Your task to perform on an android device: Open Industybuying App, Go to all categories and View all the products in the Electrical Item and open Co-Axial Cables
Image 0: 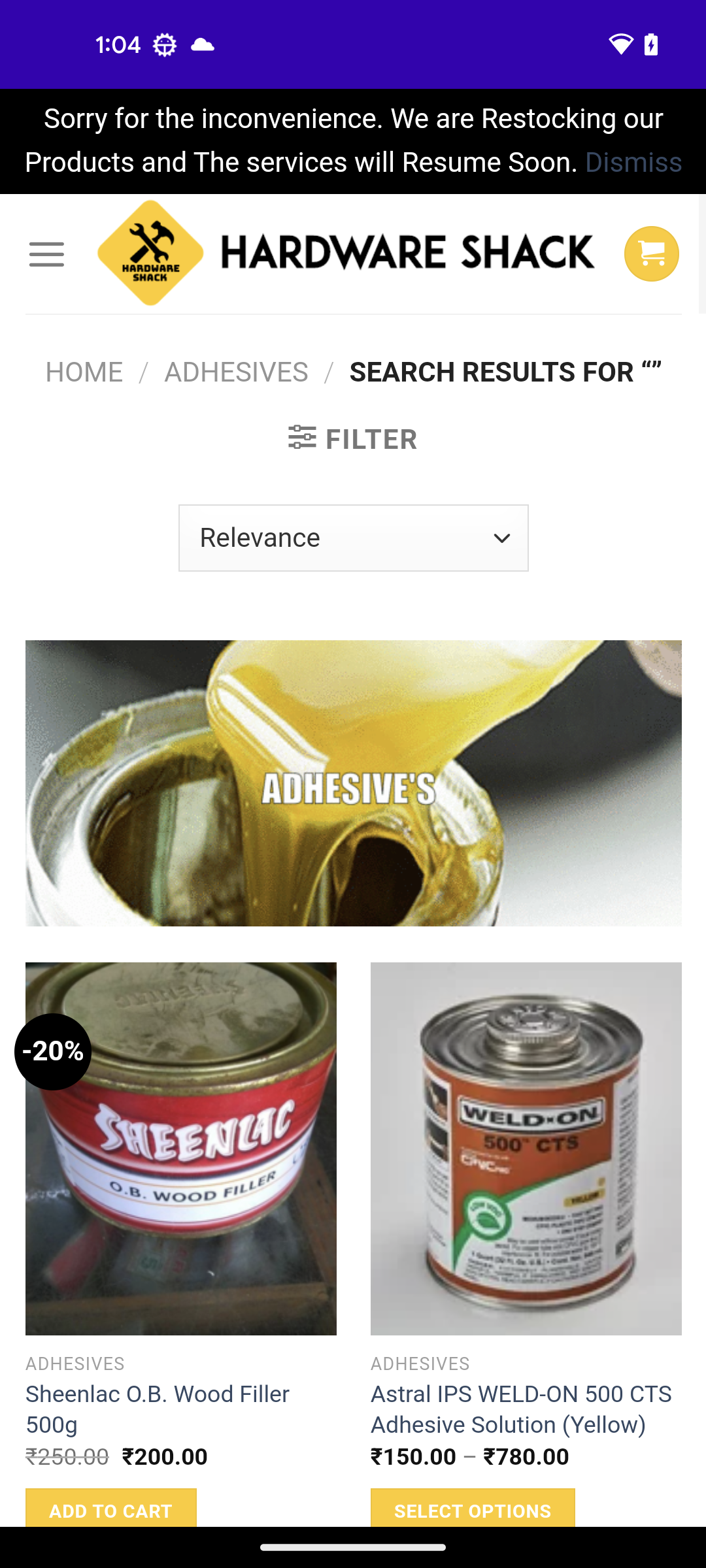
Open Industybuying App
Step 0: open app "Industrybuying"
Image 1: 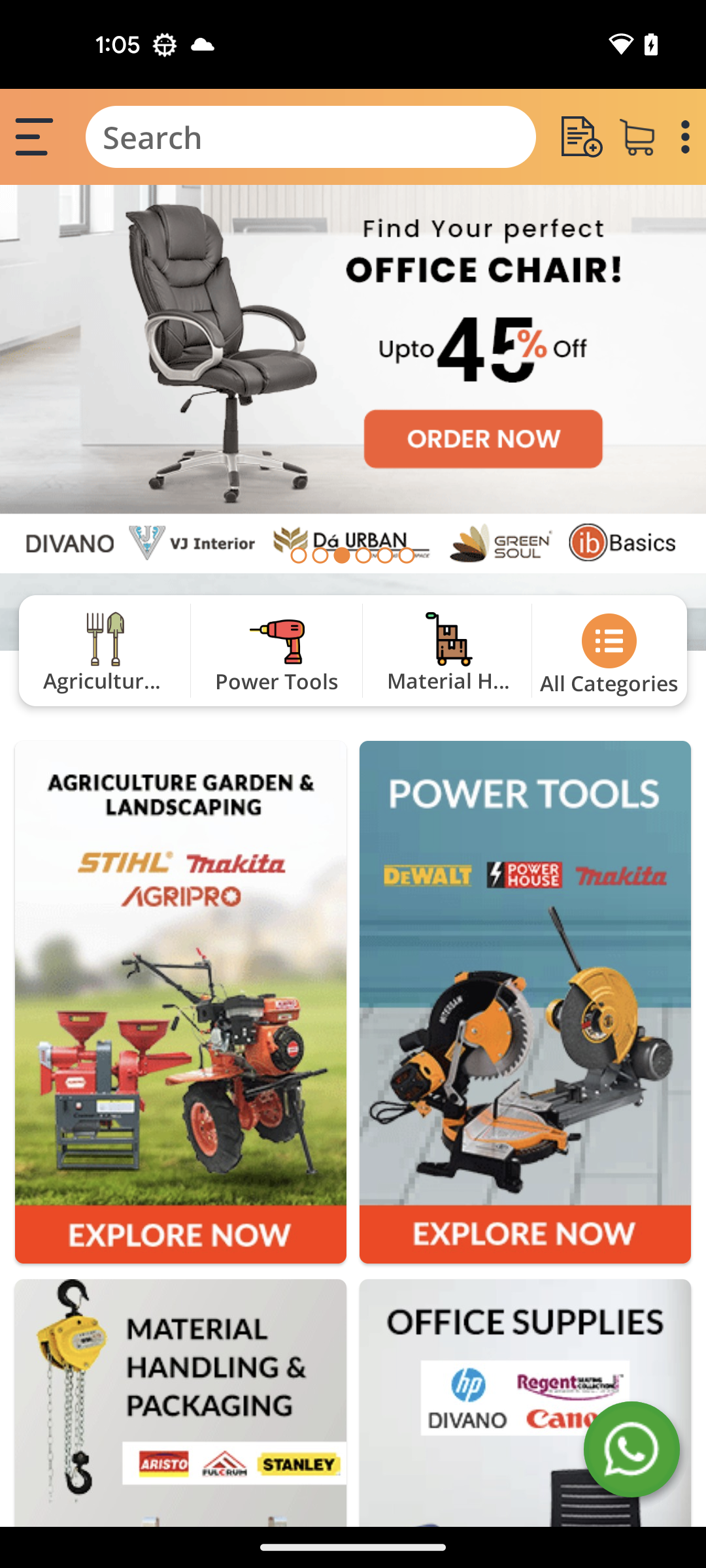
Click on the menu icon at the top left of the screen
Step 1: click (33, 136)
Image 2: 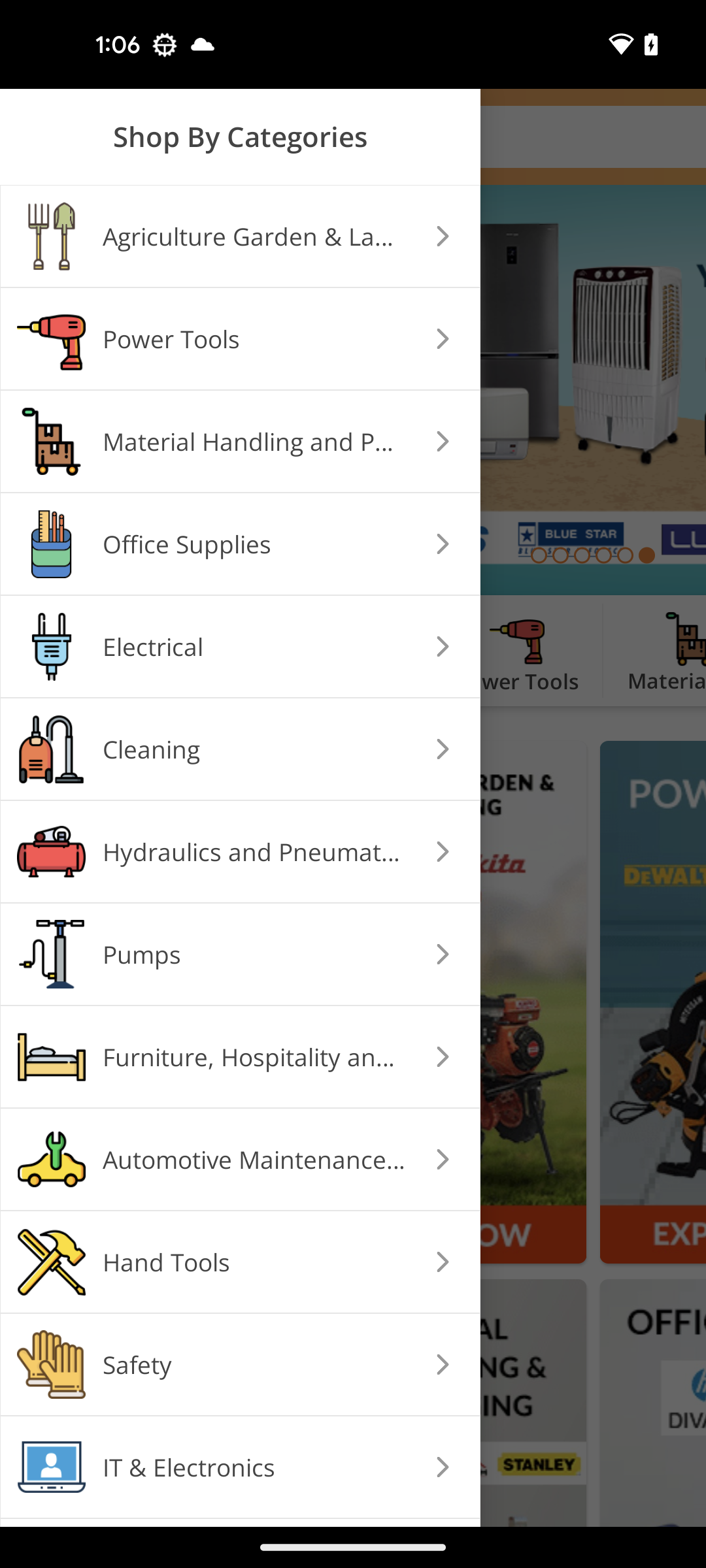
Click on the Electical section
Step 2: click (254, 646)
Image 3: 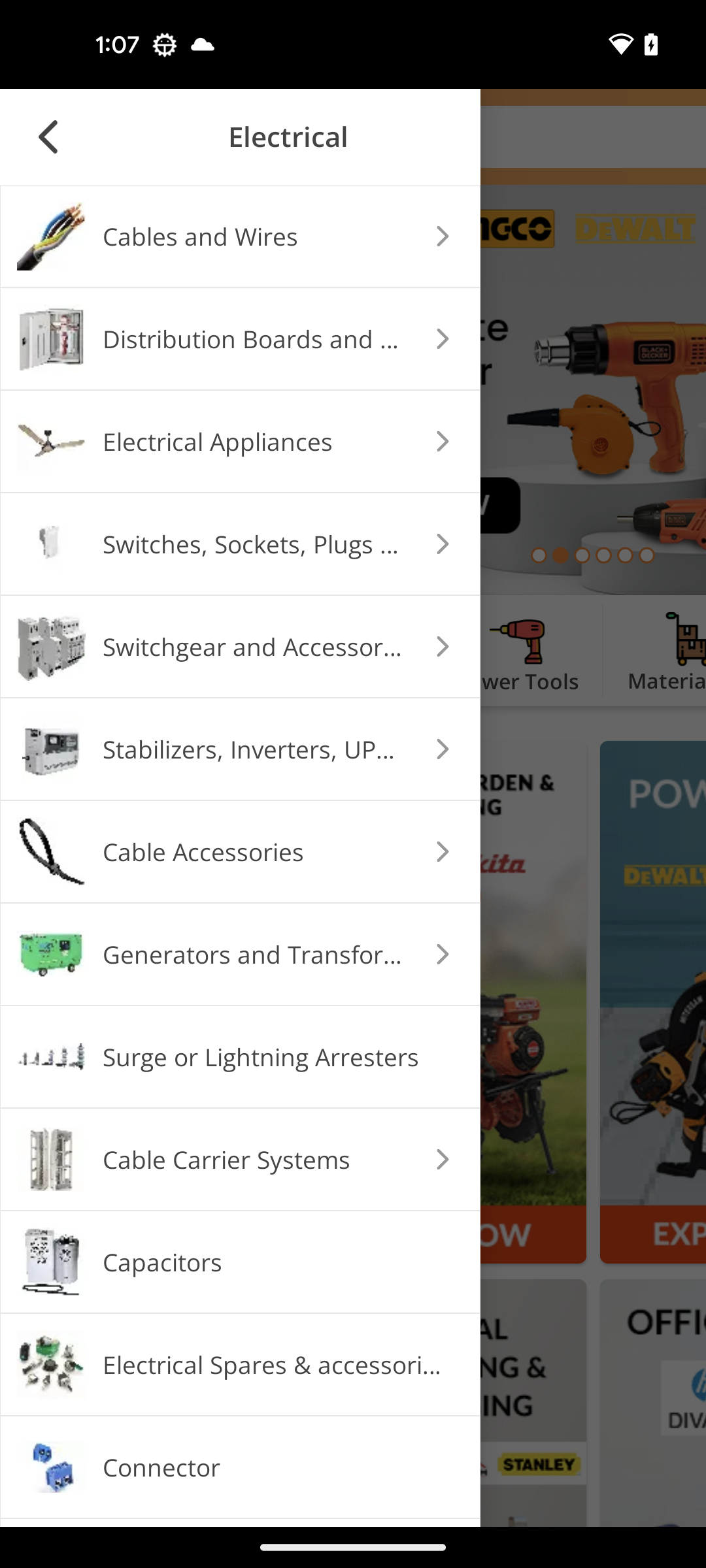
Click on the Cables and Wires section
Step 3: click (254, 236)
Image 4: 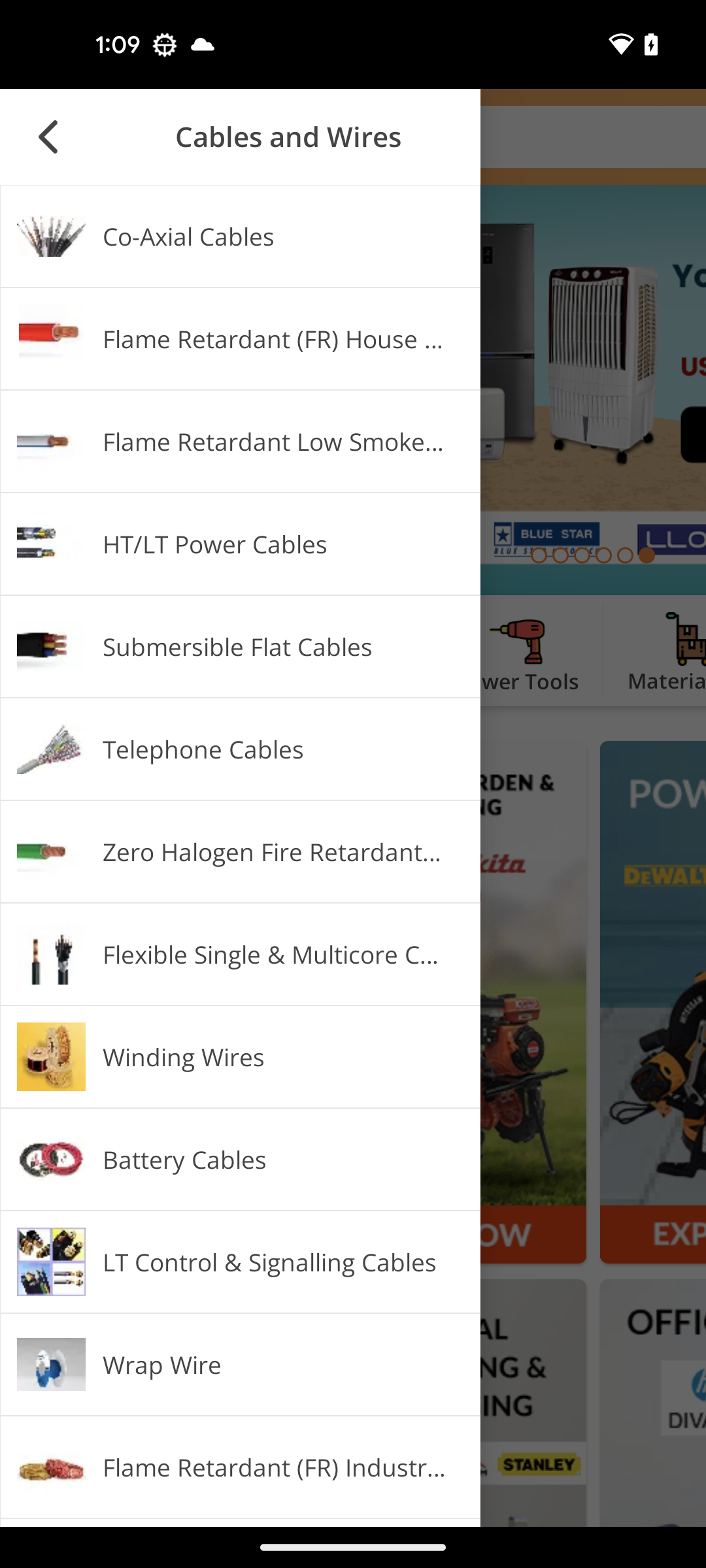
Click on the Co-Axial Cables section
Step 4: click (275, 236)